Your task to perform on an android device: I want to add Oats to my shopping cart.
Image 0: 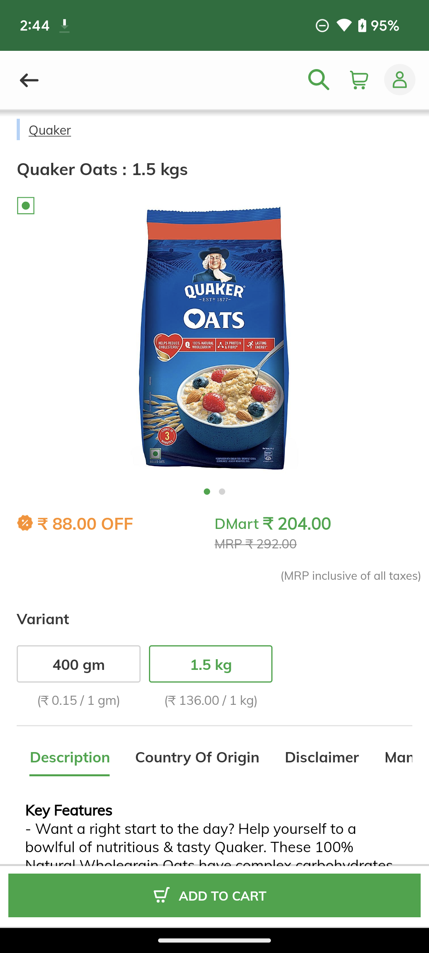
Click on the ADD TO CART option on the bottom of the screen.
Step 0: click (222, 895)